Your task to perform on an android device: Save the document for me with the name "Office meeting 2023" on the WPS office app.
Image 0: 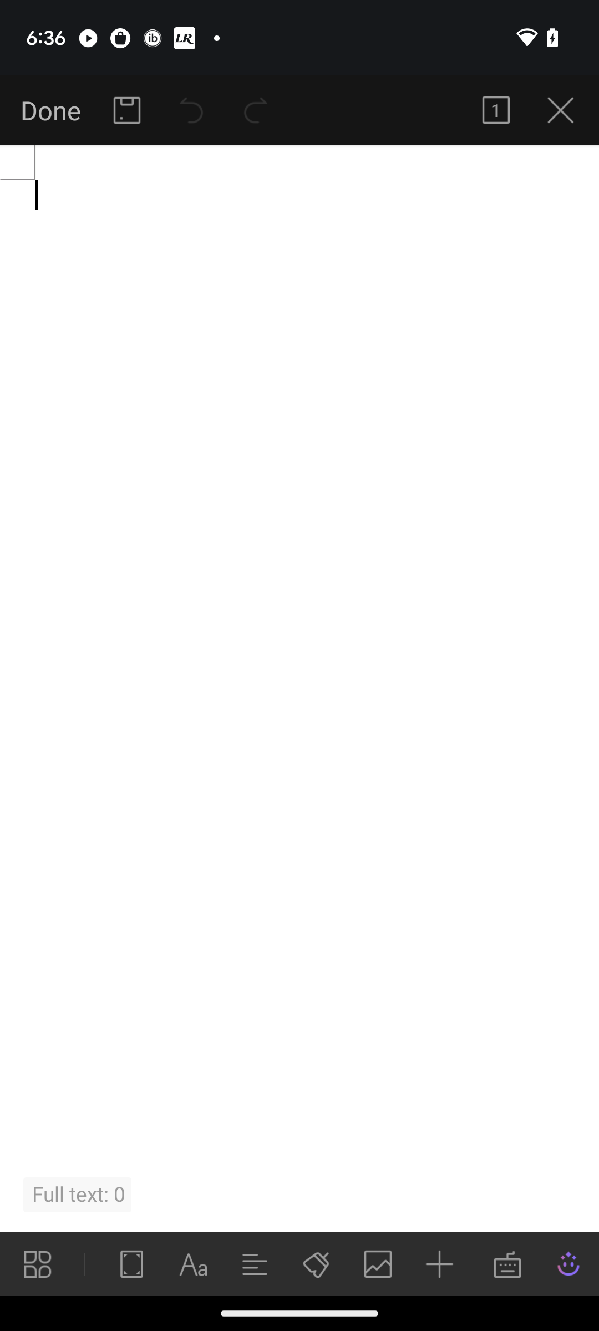
Click on the save icon.
Step 0: click (127, 110)
Image 1: 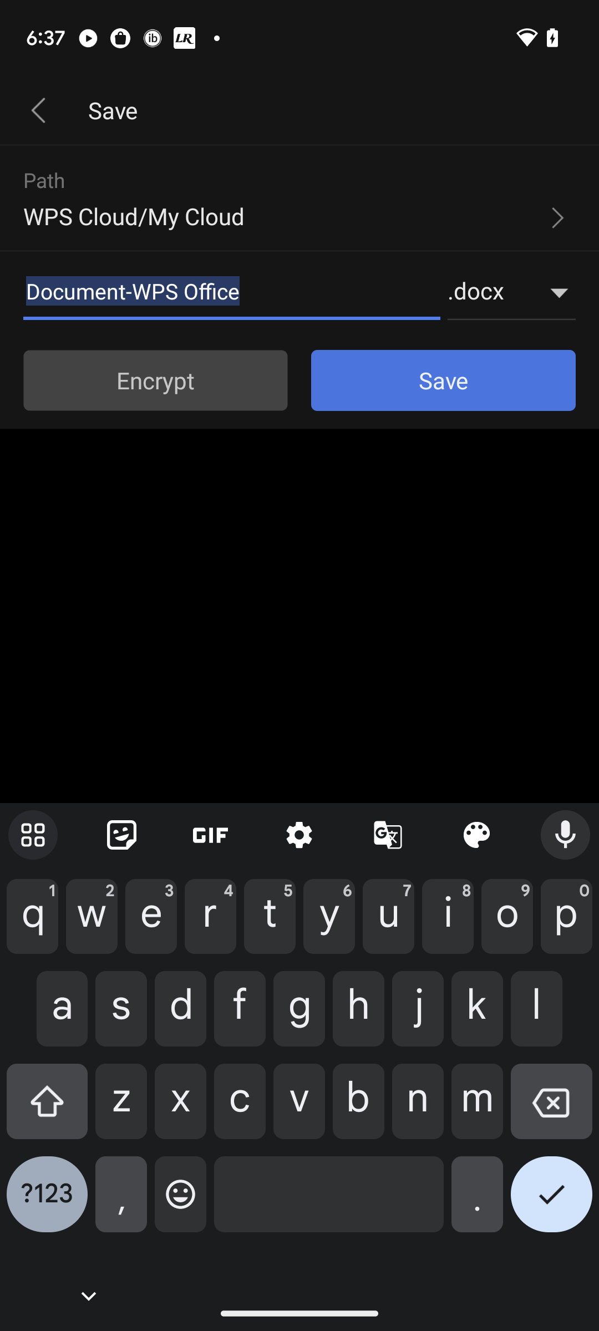
Type "Office meeting 2023" in the Input box.
Step 1: type "Office meeting 2023"
Image 2: 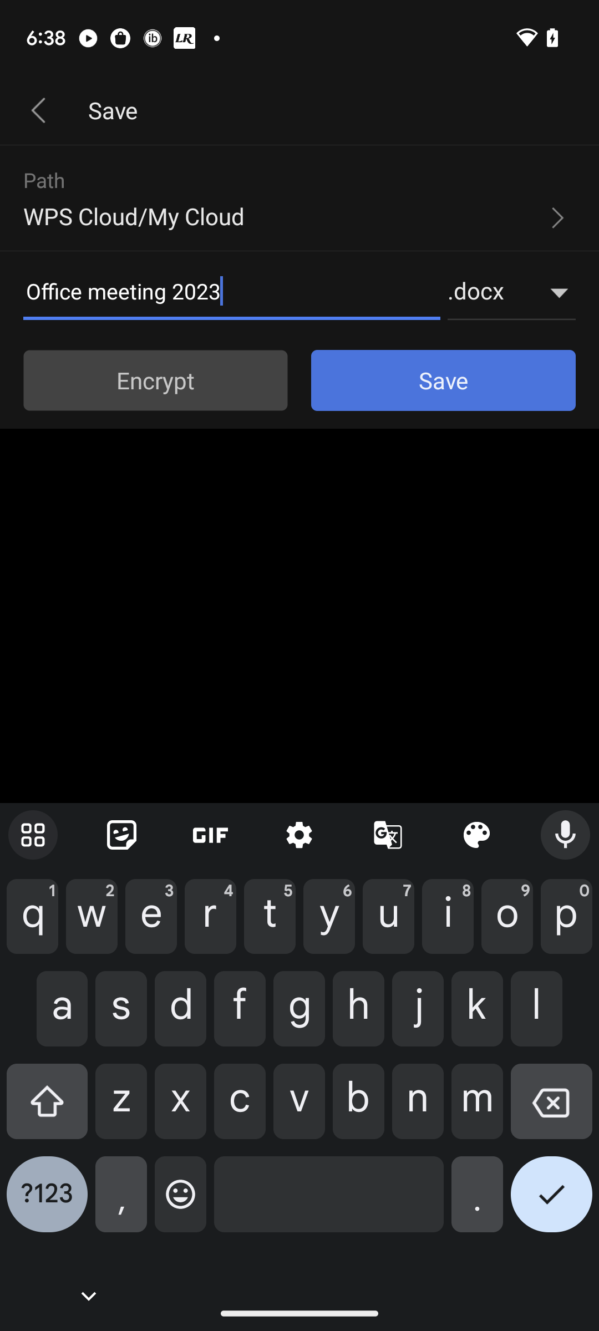
Click on the Save tab.
Step 2: click (443, 380)